Your task to perform on an android device: I would like to take a few factors into consideration when selecting which drill machine to buy. Look for Drills under the Bor & Obeng Elektrik Kategori on the Lazada app.
Image 0: 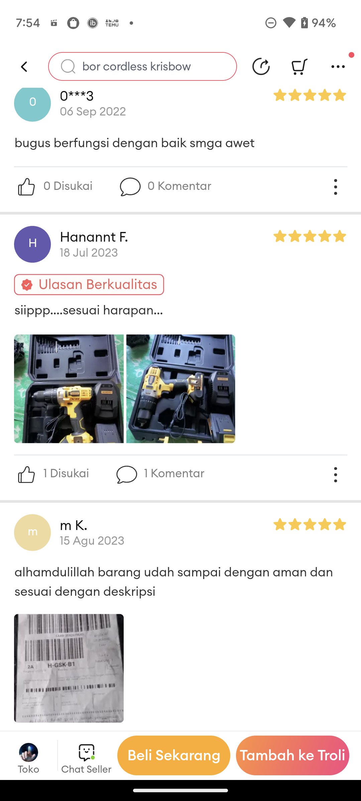
go back to the previous page
Step 0: press back button
Image 2: 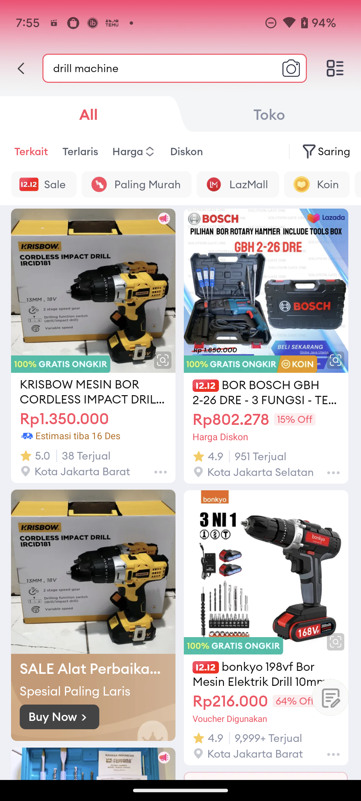
Click on the Saring option
Step 2: click (334, 151)
Image 3: 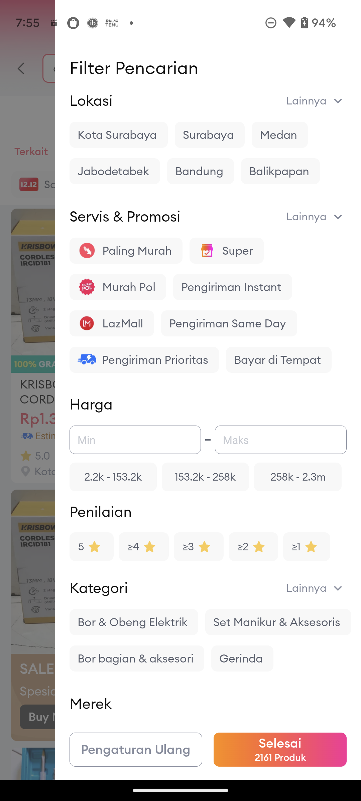
Click on Bor & Obeng Elektrik from Kategori
Step 3: click (132, 622)
Image 4: 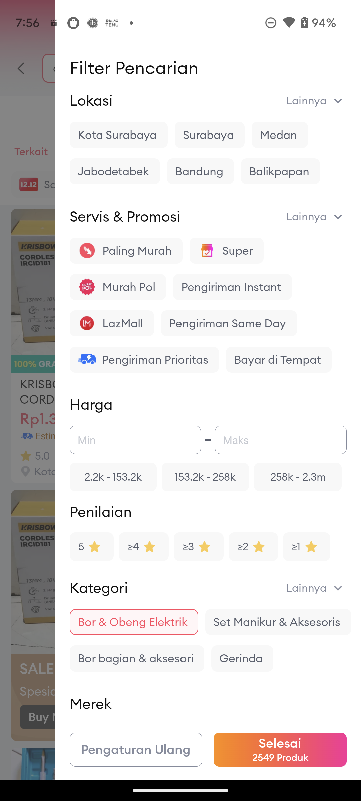
Click on Selesai option at the bottom right corner of the screen
Step 4: click (255, 754)